Your task to perform on an android device: My wife tore my favorite blue shirt while washing the clothes, and now I want to buy a new navy blue shirt for me, so search for the navy blue shirt in L size in the ASOS app.
Image 0: 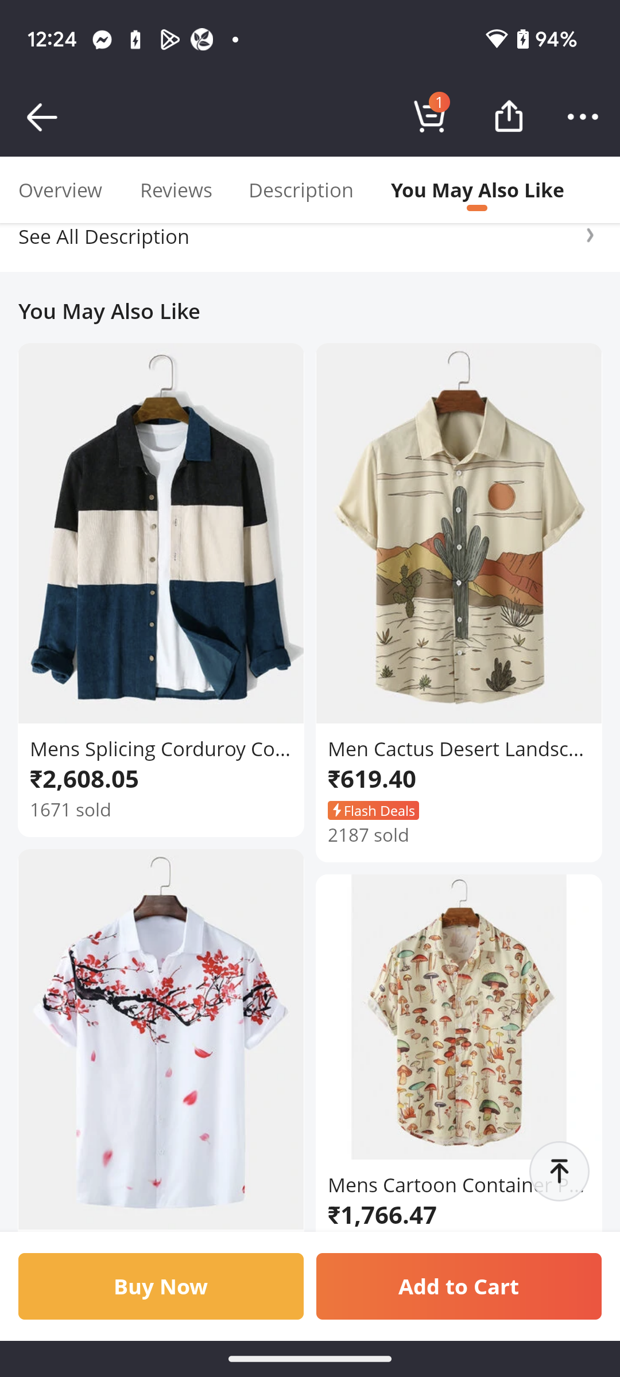
Open the ASOS app.
Step 0: open app "ASOS"
Image 1: 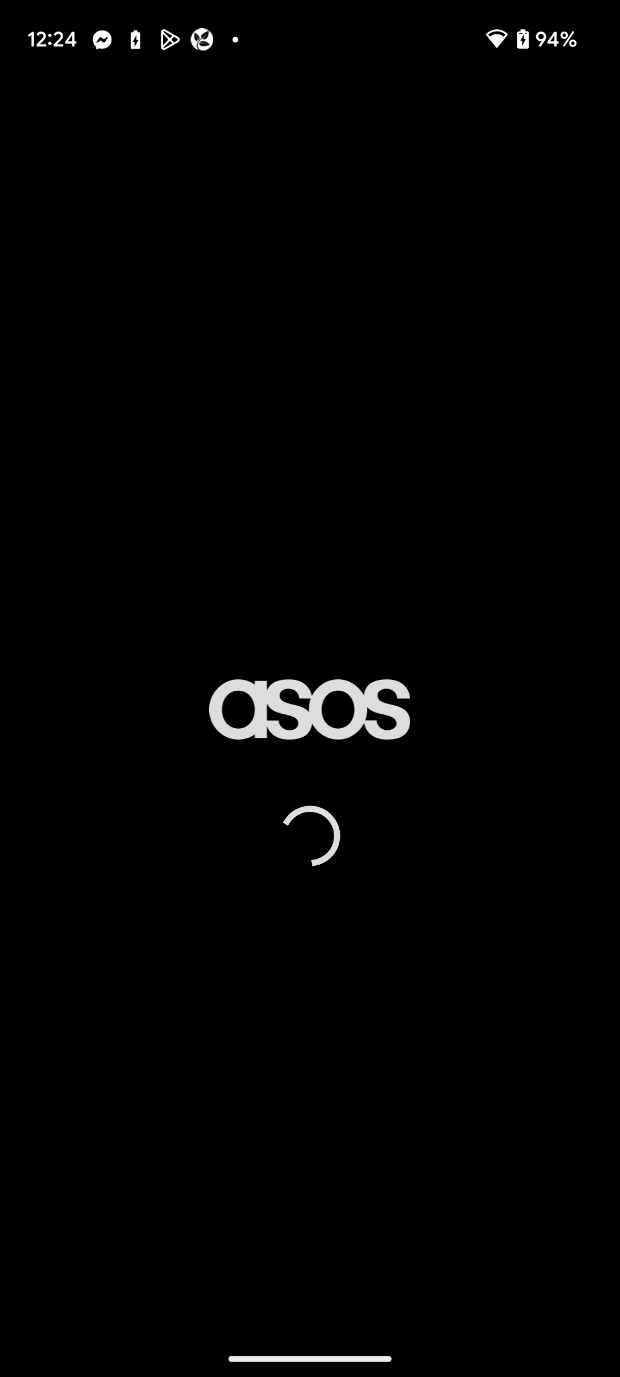
Open the ASOS app.
Step 1: wait
Image 2: 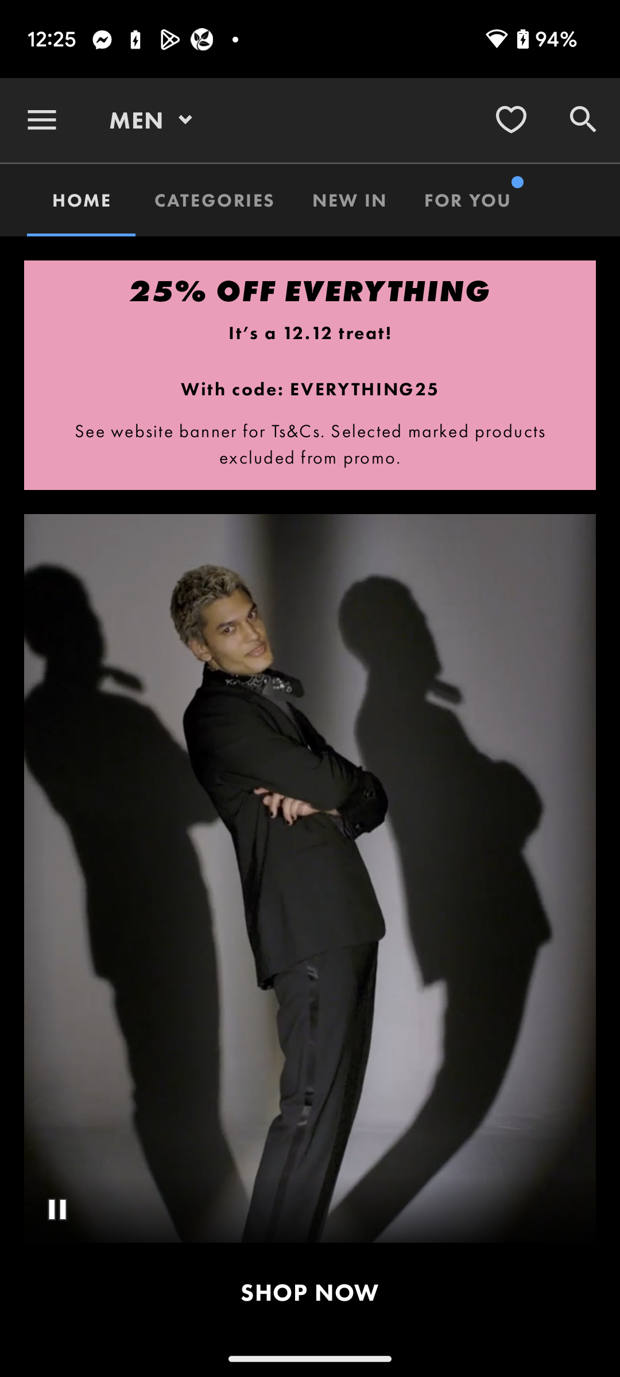
Click on the search icon at the top right corner of the screen to search for the shirt.
Step 2: click (583, 120)
Image 3: 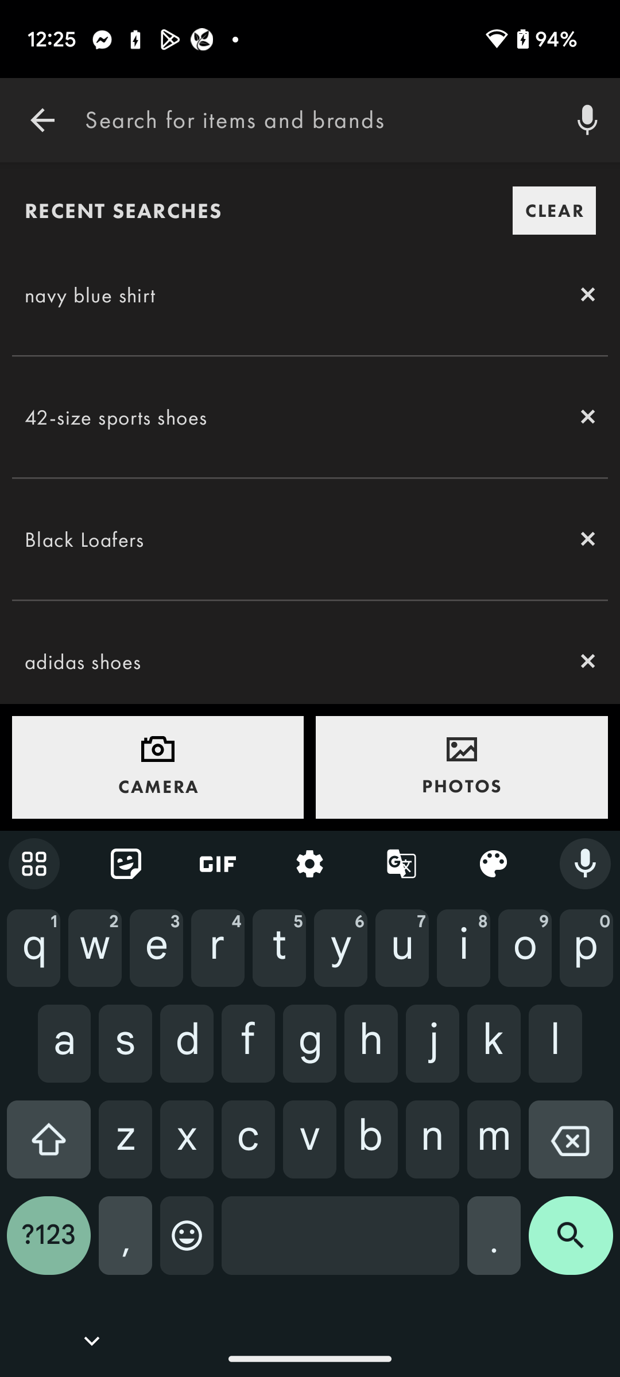
Type Navy Blue shirt in the search bar to search for the shirt.
Step 3: type "Navy Blue shirt"
Image 4: 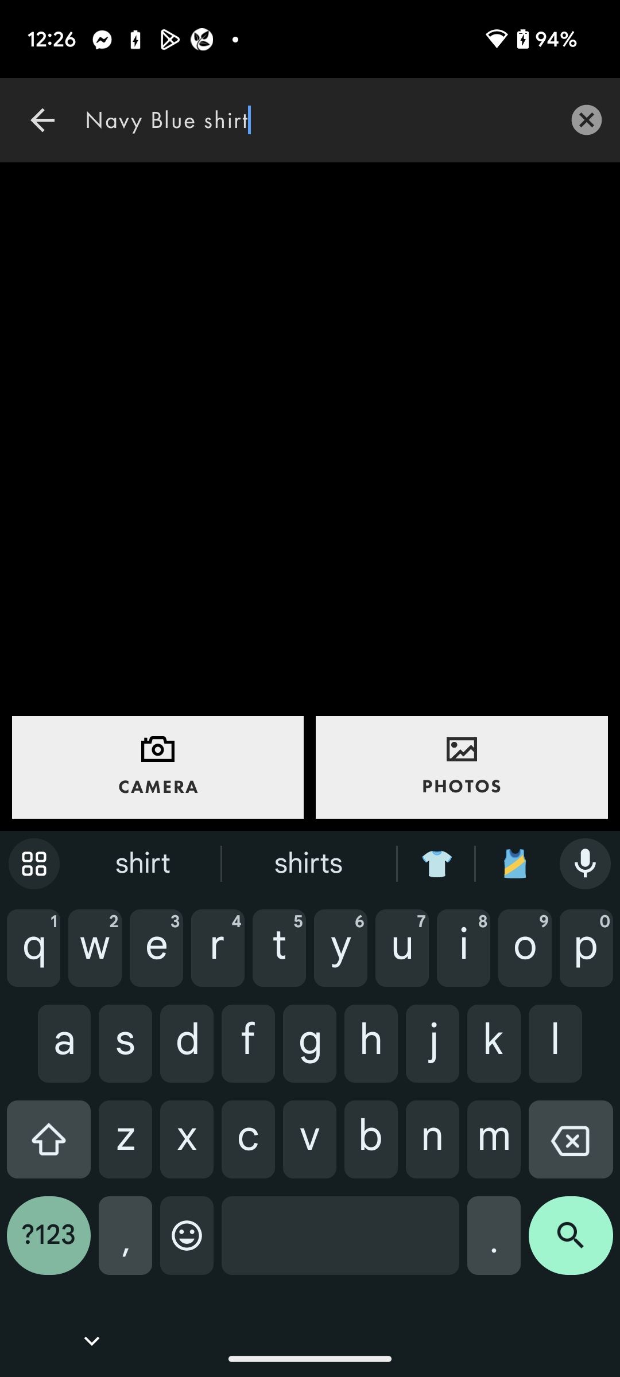
Click on the search icon at the bottom right corner of the screen to view the search result.
Step 4: click (571, 1244)
Image 5: 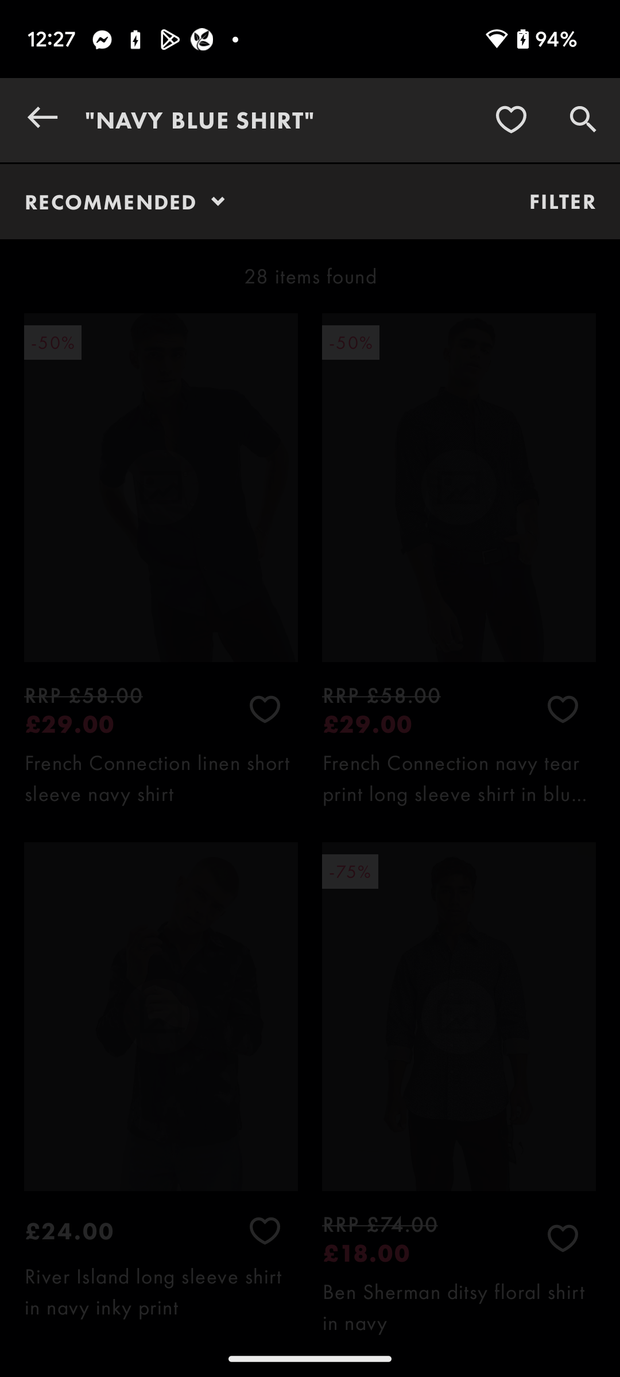
Click on the search icon at the bottom right corner of the screen to view the search result.
Step 5: wait